Your task to perform on an android device: I want casual shoes for regular usage. Look for casual shoes of the Adidas brand in the Flipkart app.
Image 0: 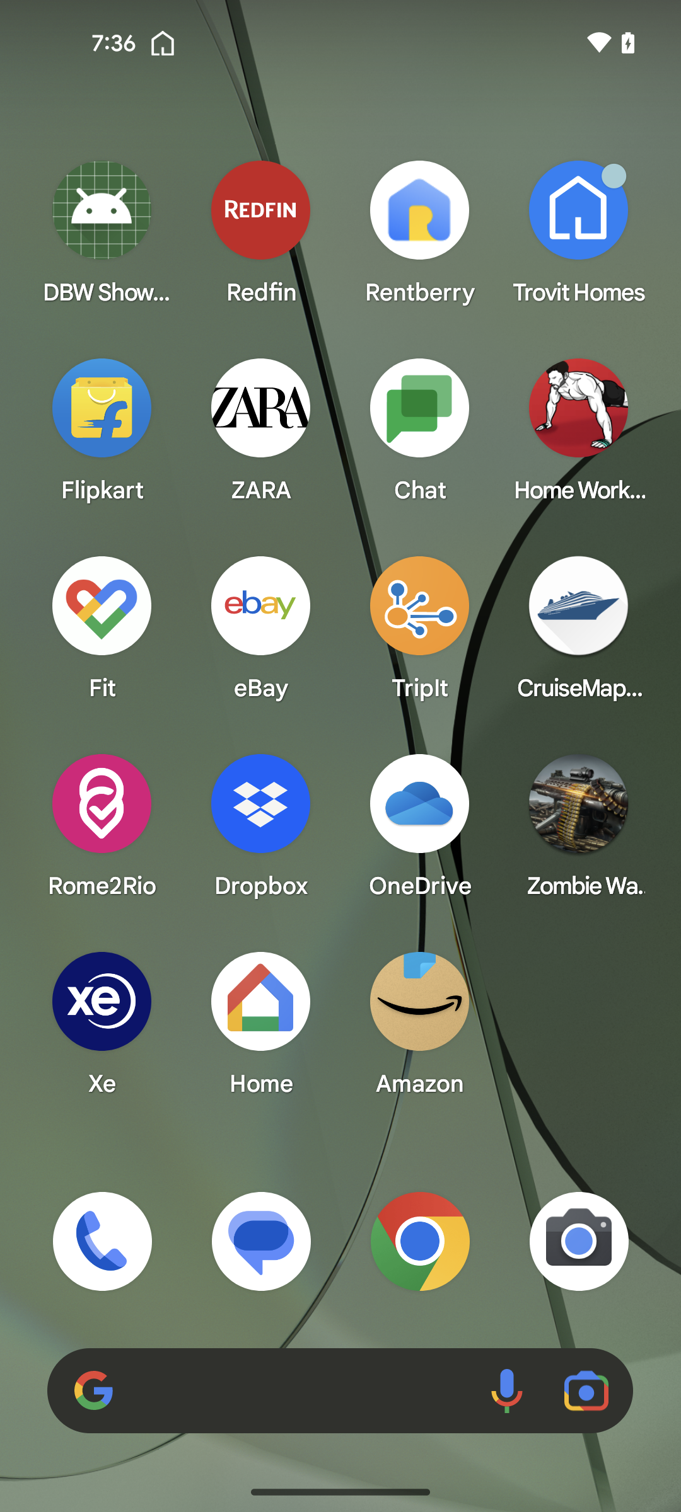
Open the Flipkart app
Step 0: open app "Flipkart"
Image 1: 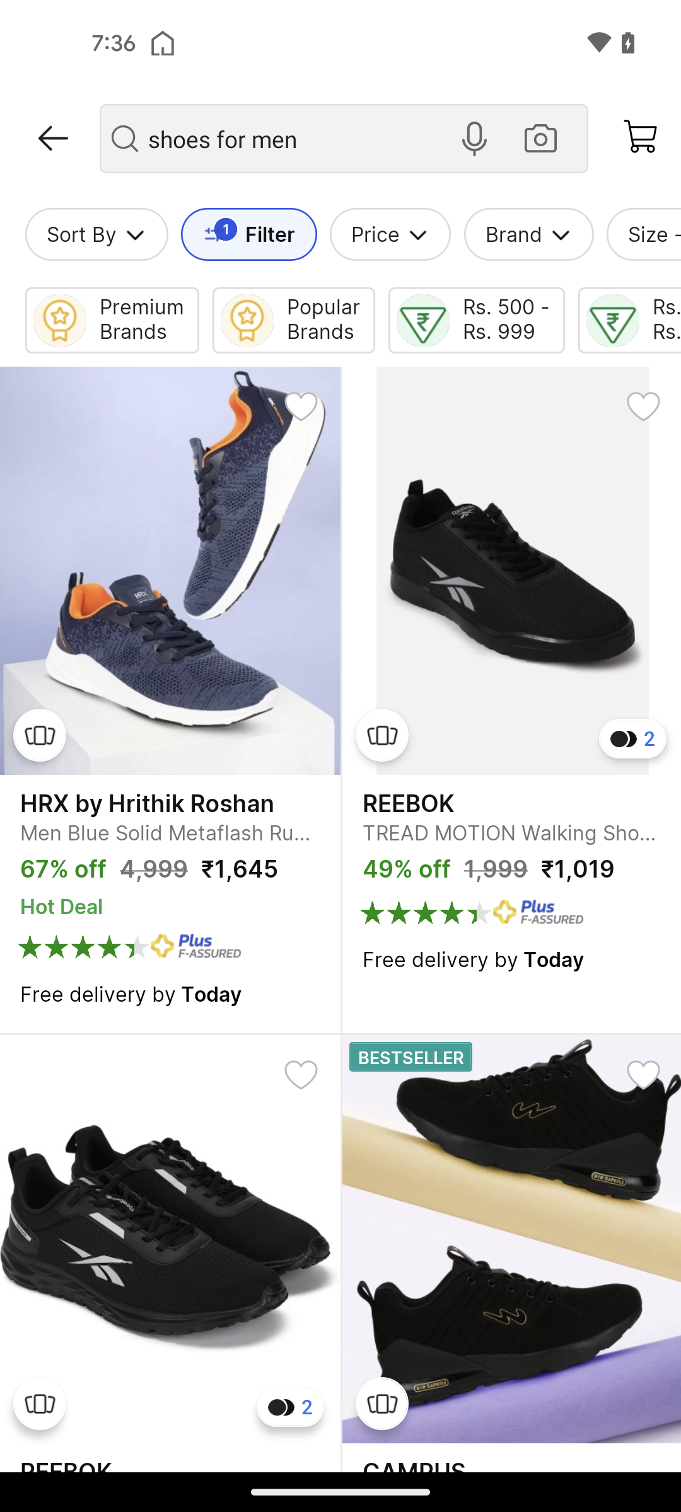
Click on the Filter button
Step 1: click (227, 239)
Image 2: 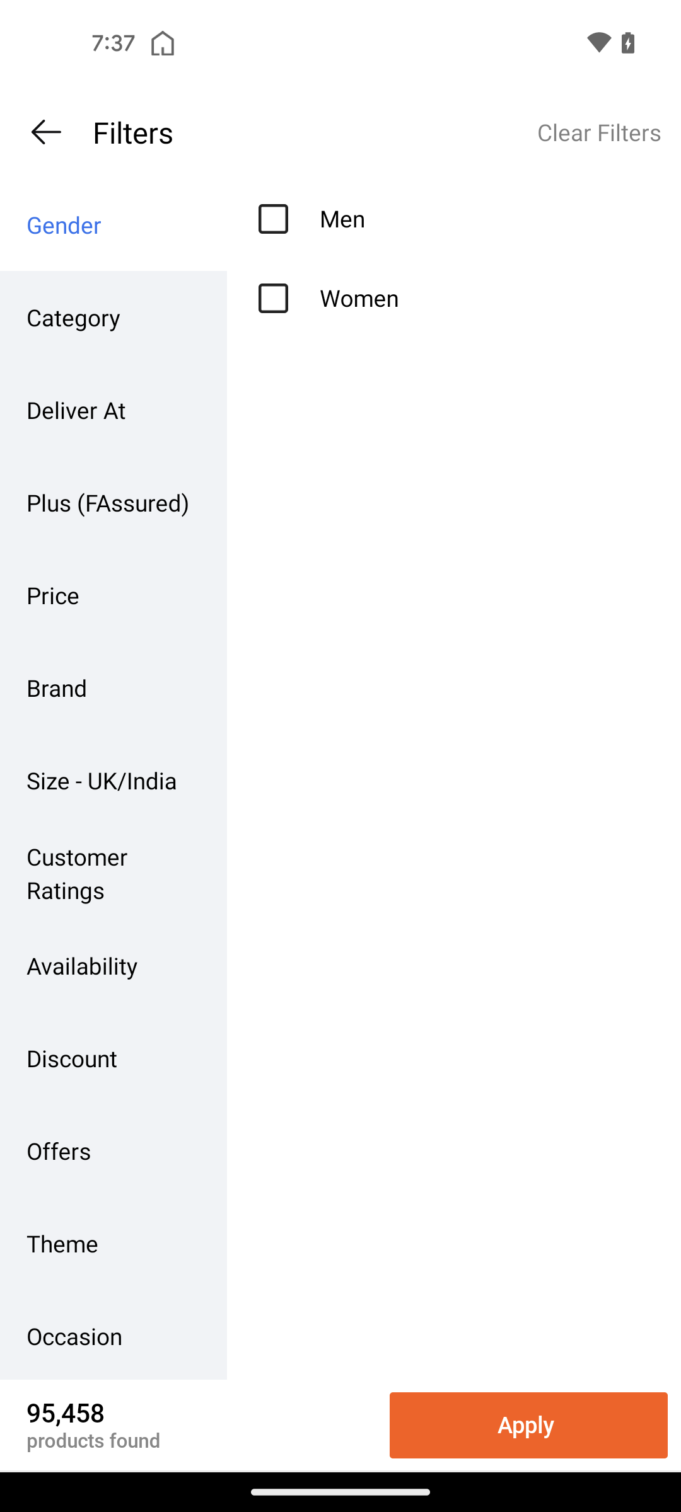
Click on the Occasion filter
Step 2: click (113, 1336)
Image 3: 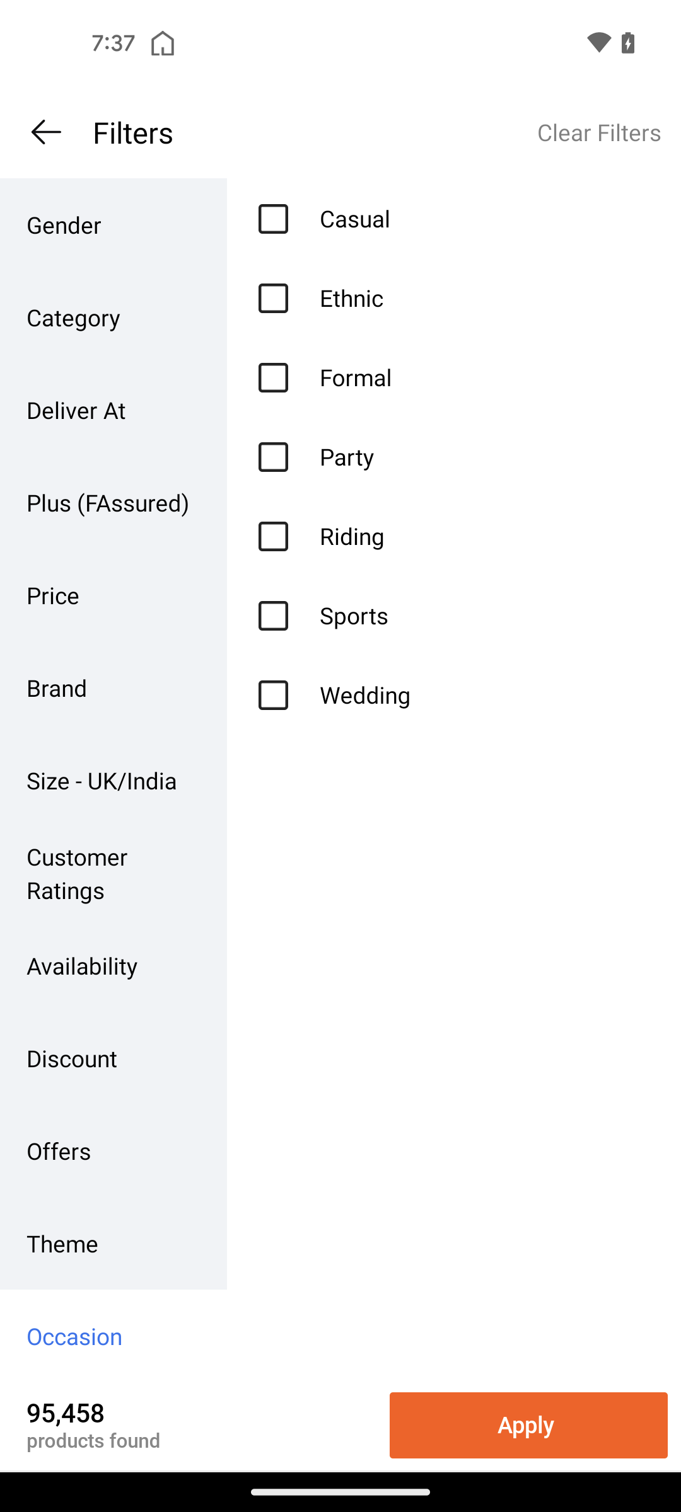
Select the Casual filter
Step 3: click (270, 234)
Image 4: 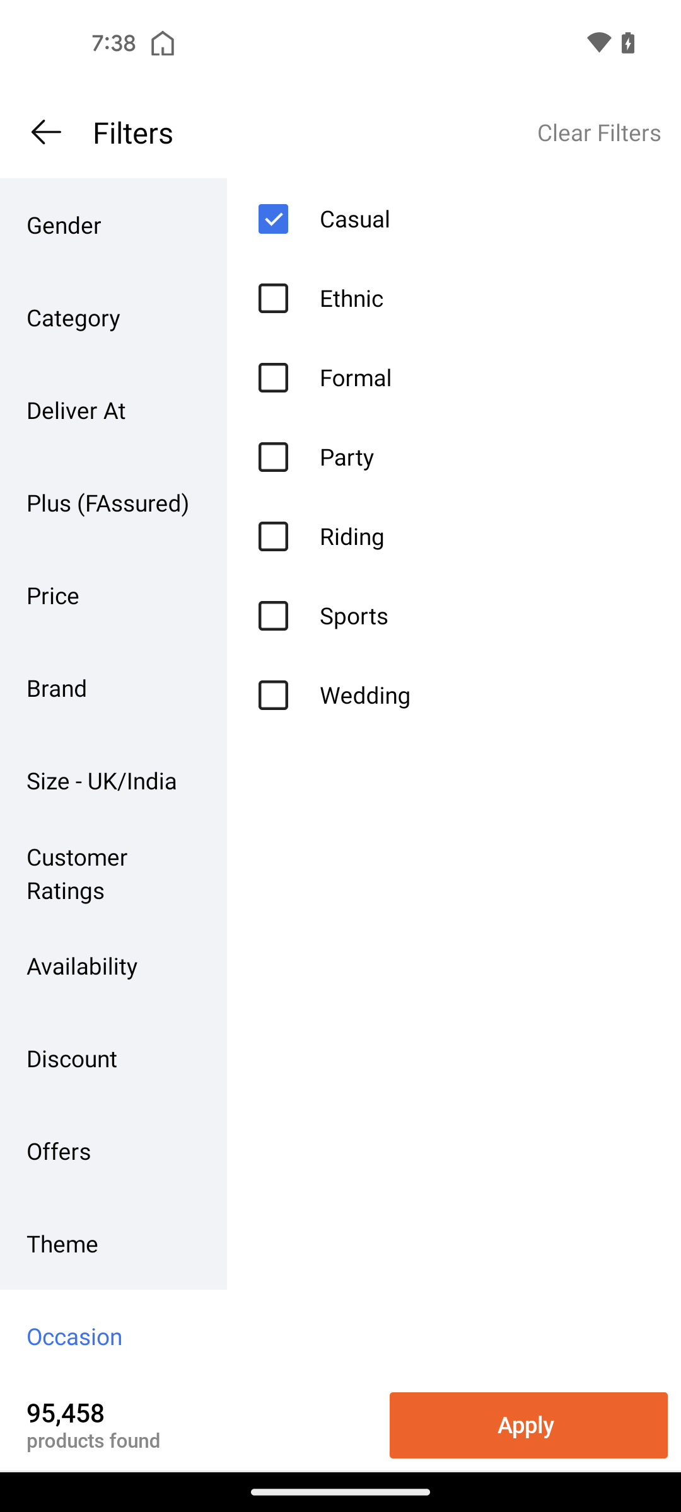
Go to the Brand Filter 
Step 4: click (113, 687)
Image 5: 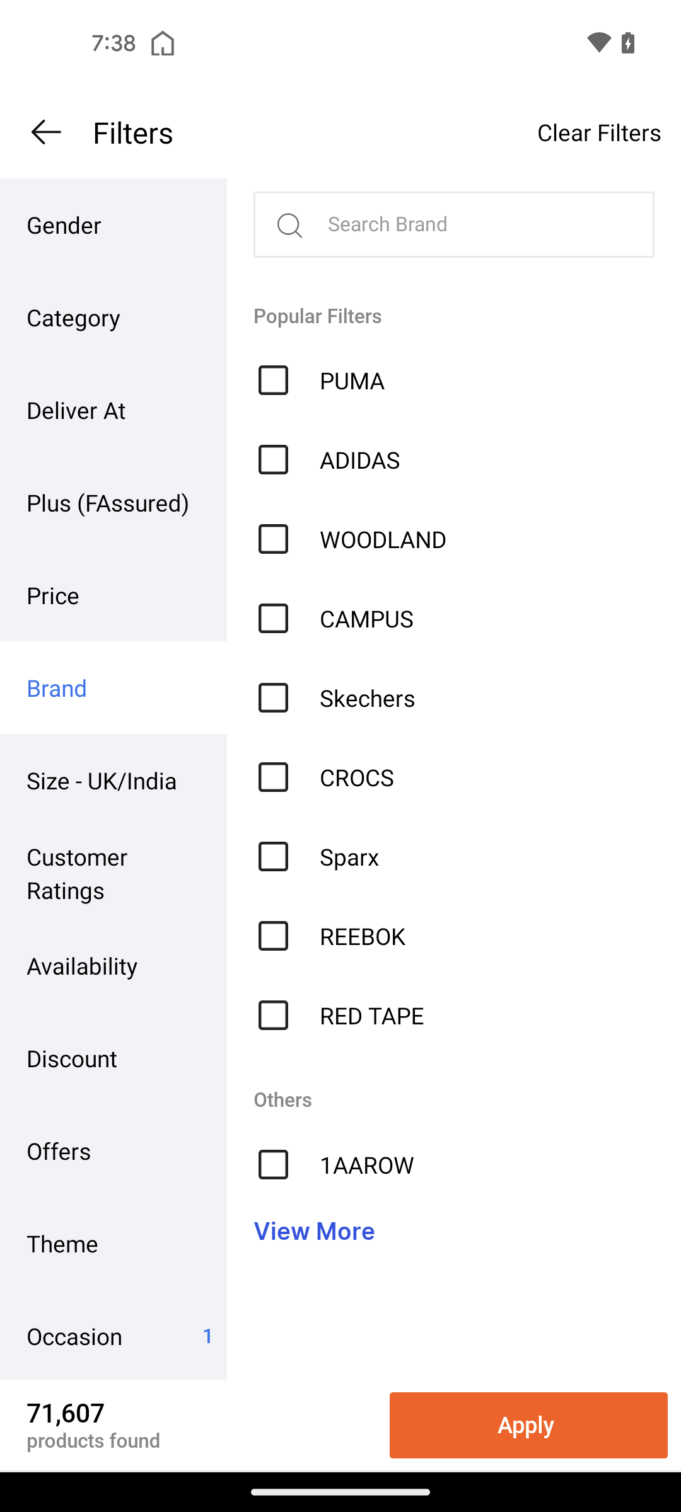
Select the Adidas brand filter
Step 5: click (265, 469)
Image 6: 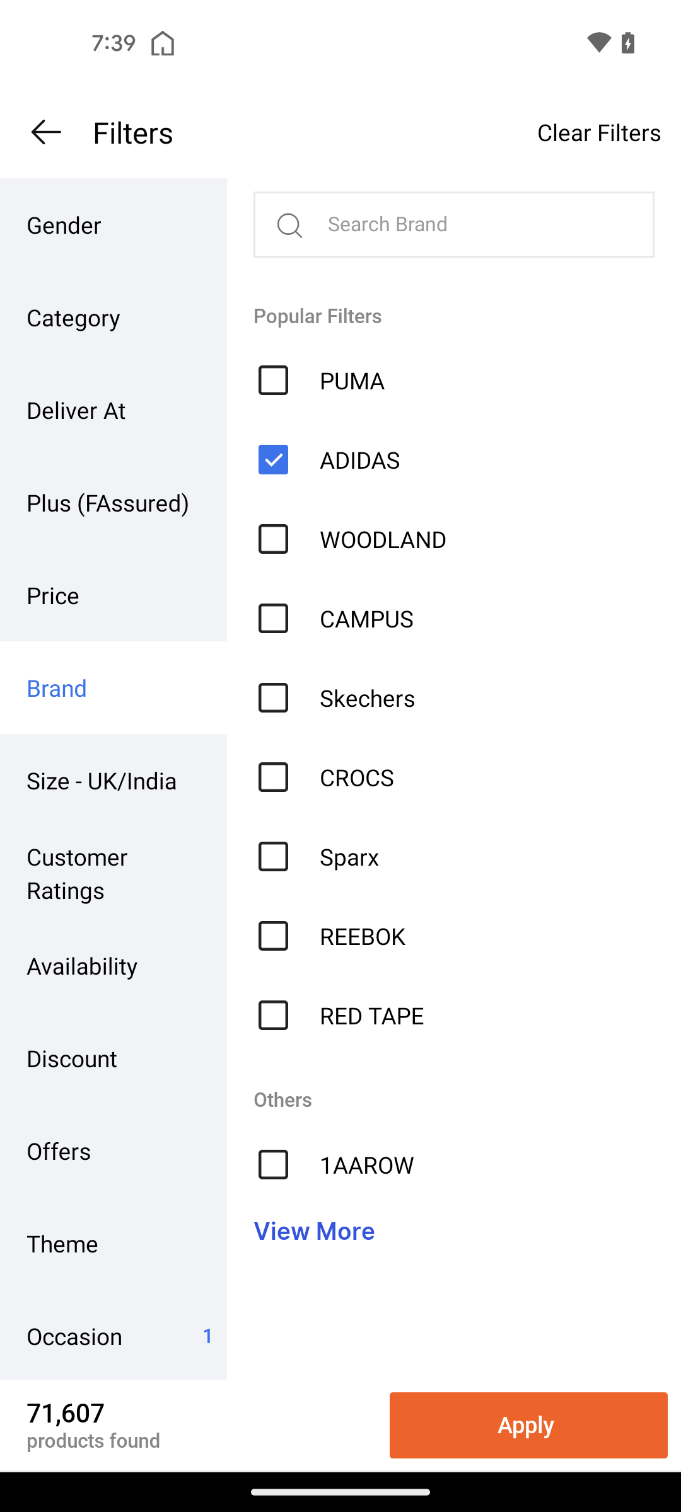
Click on the Apply button at the bottom right corner of the screen
Step 6: click (528, 1425)